Your task to perform on an android device: Do assignments on the EduRev app.
Image 0: 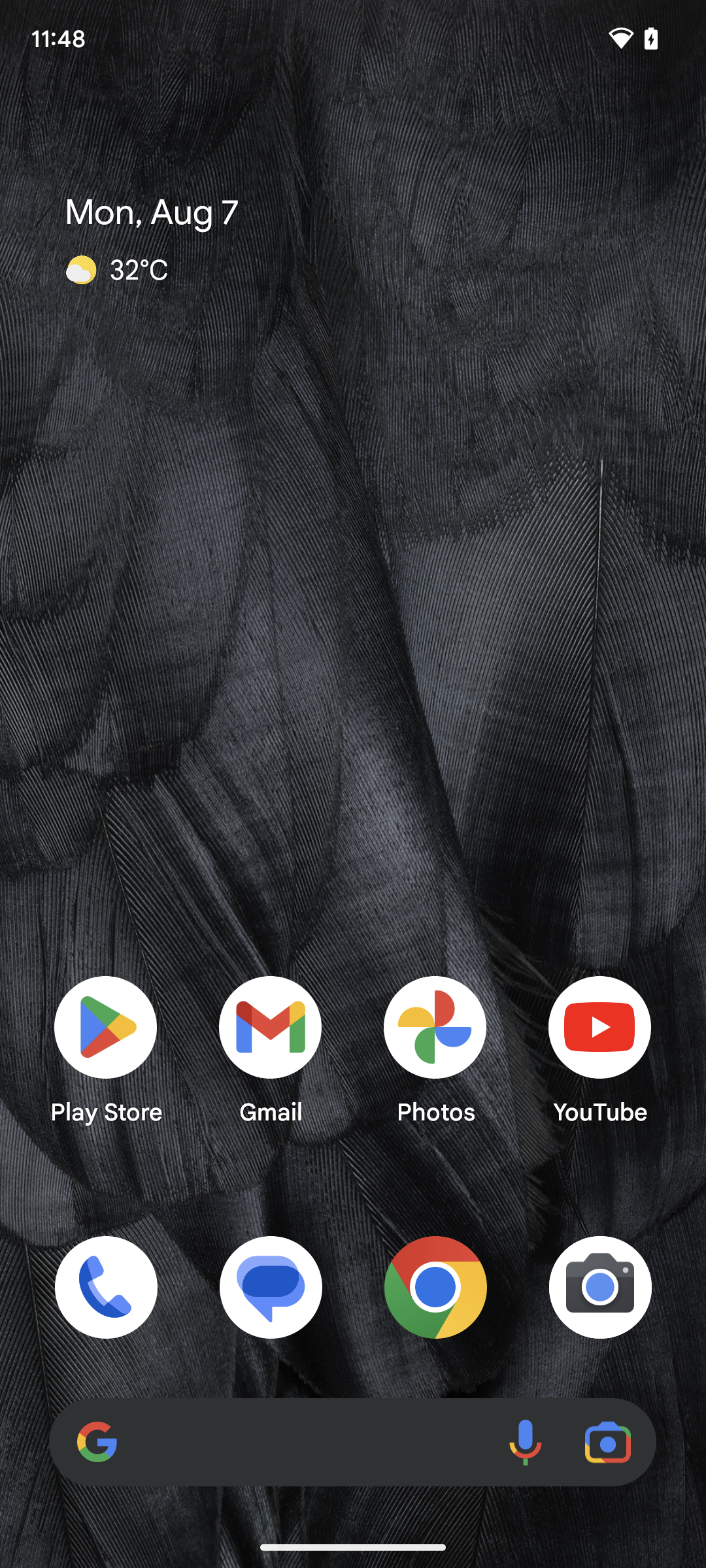
Open the EduRev app.
Step 0: open app "EduRev"
Image 1: 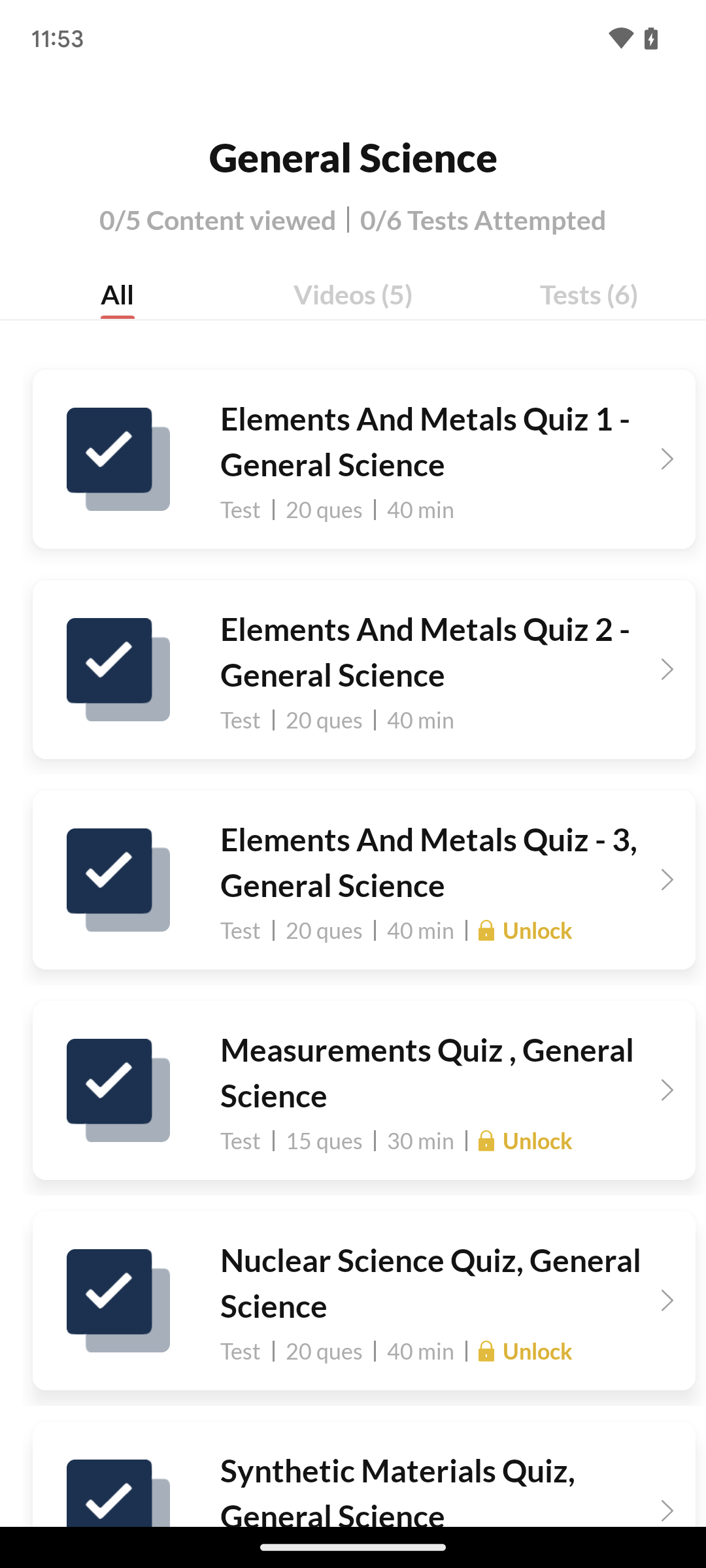
Open the EduRev app.
Step 1: wait
Image 2: 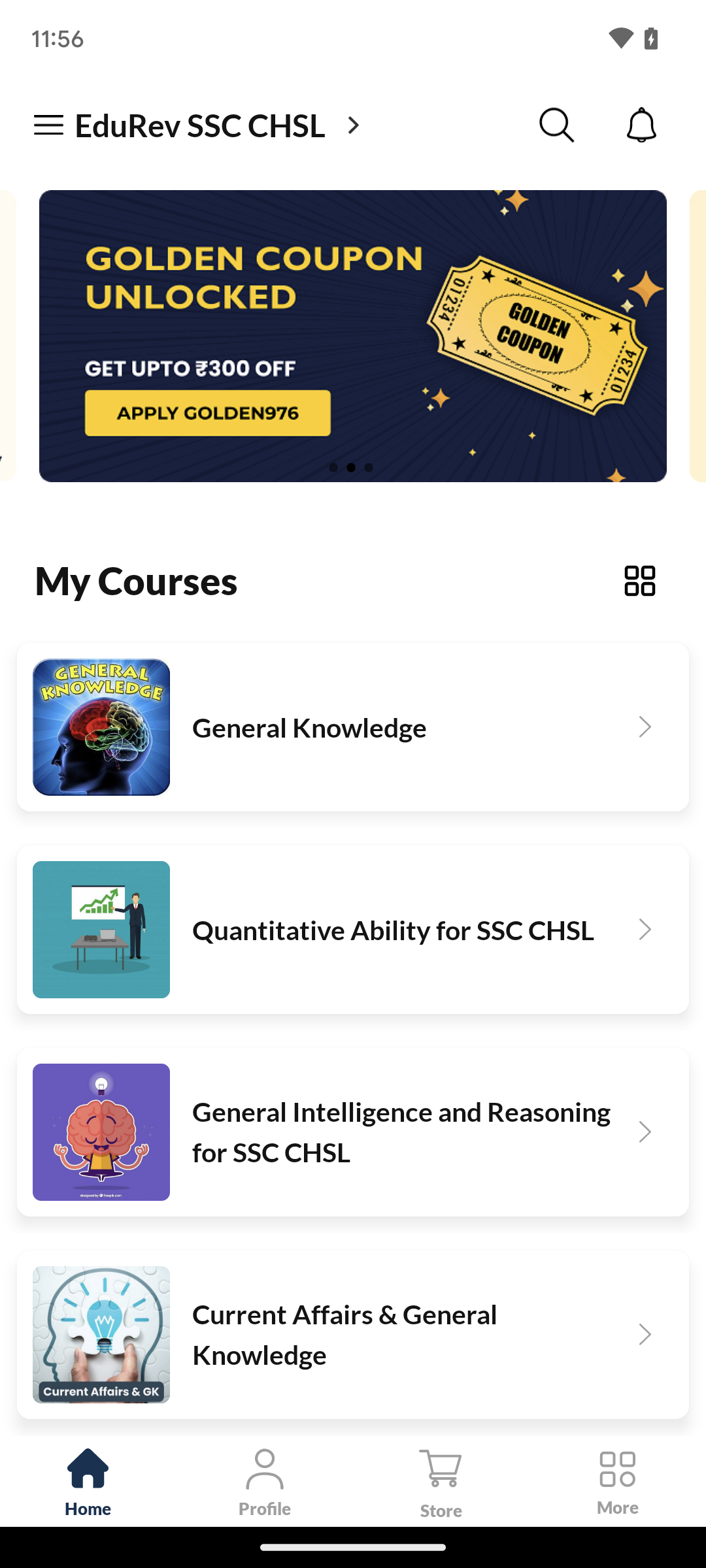
Tap on Current Affairs and General Knowledge.
Step 2: click (122, 1342)
Image 3: 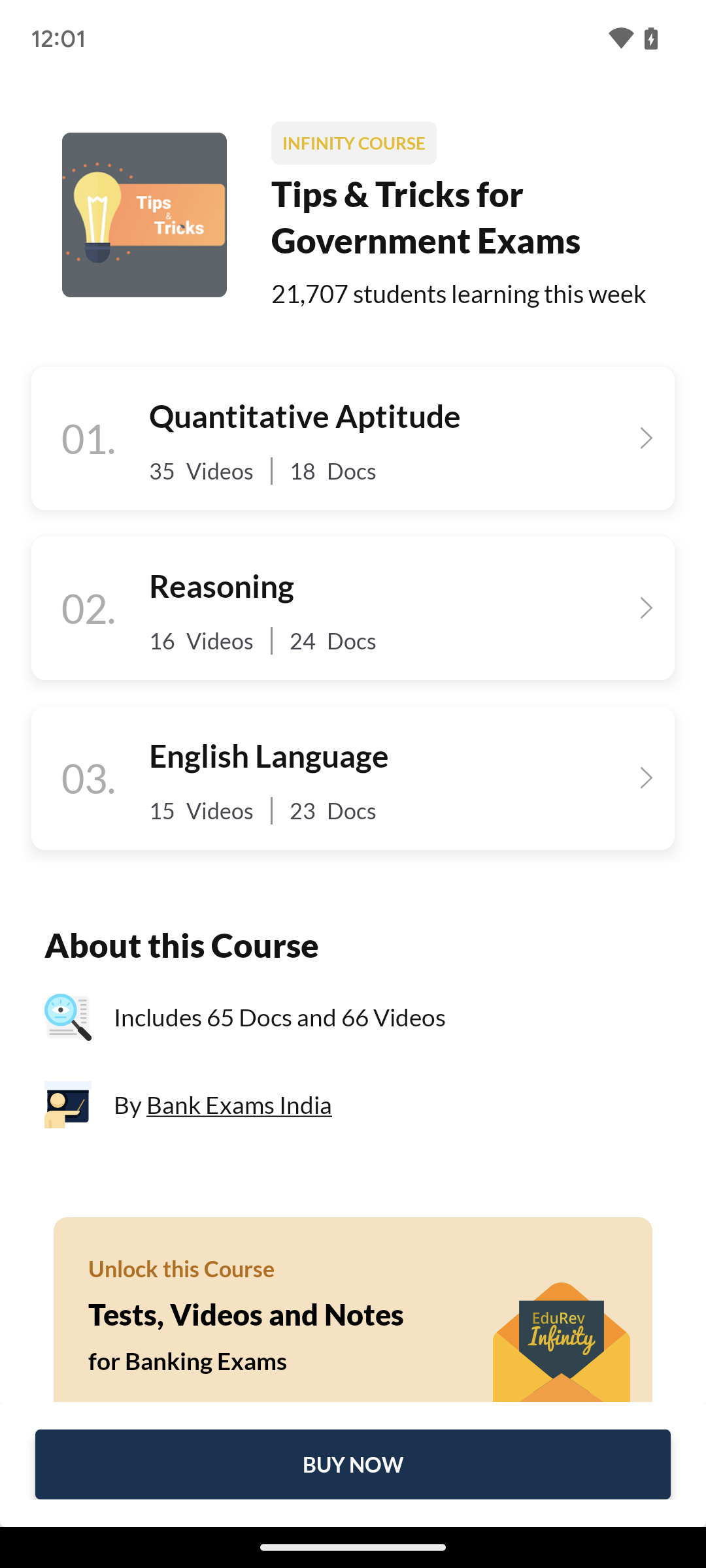
Tap on Reasoning.
Step 3: click (352, 640)
Image 4: 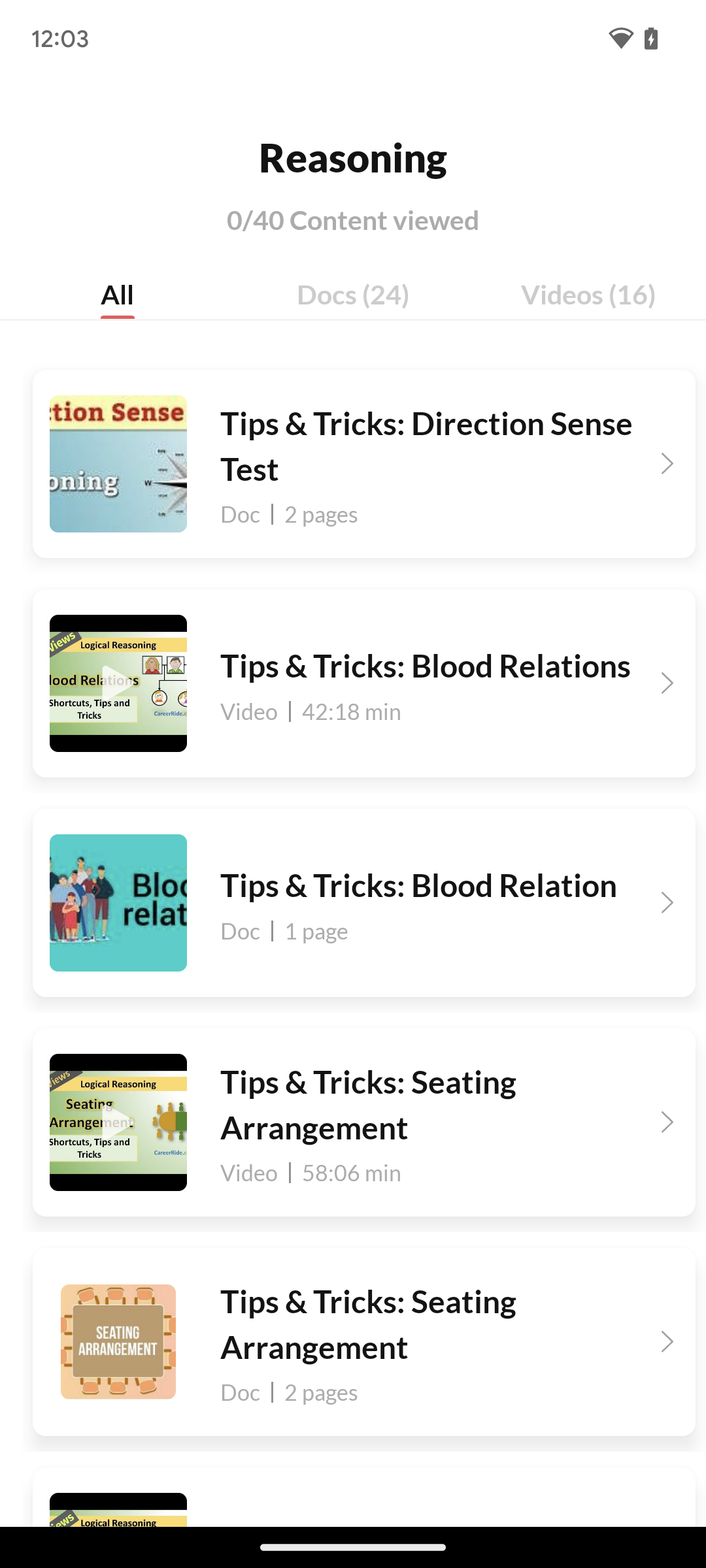
Tap on Reasoning.
Step 4: click (173, 453)